Your task to perform on an android device: I'd want to apply the Uk 9 shoe size filter.
Image 0: 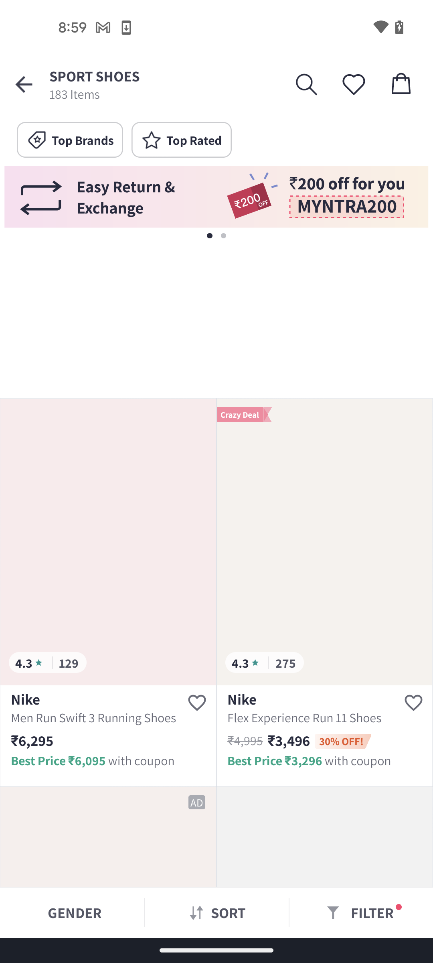
click on the filter option
Step 0: click (216, 912)
Image 1: 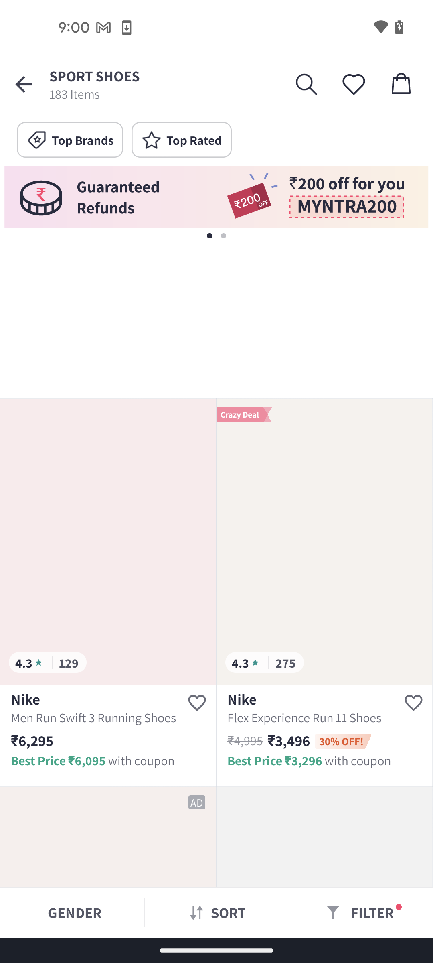
click on the filter option
Step 1: wait
Image 2: 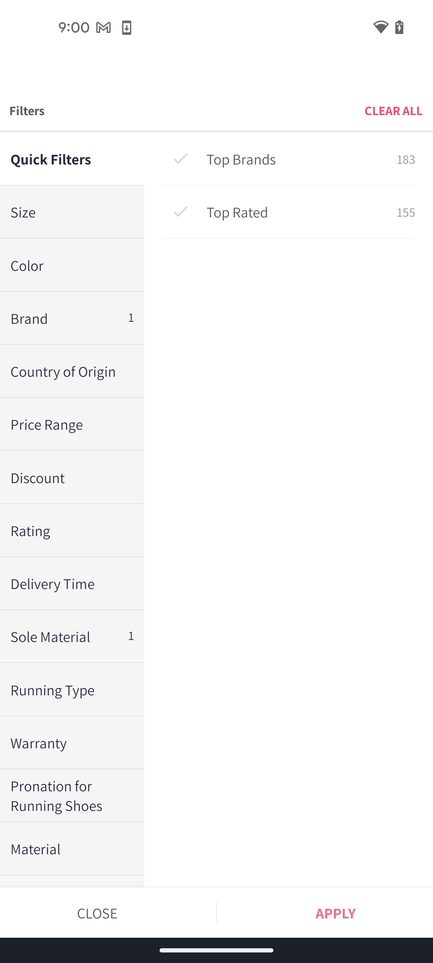
click on the Size section
Step 2: click (67, 211)
Image 3: 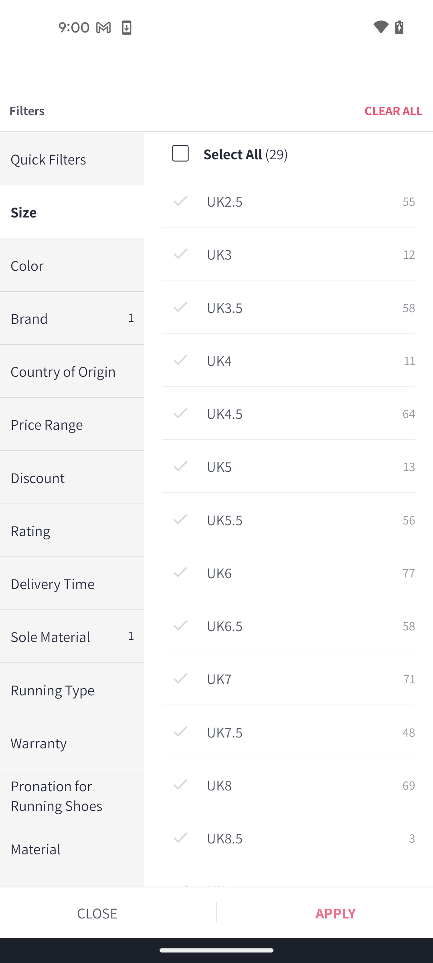
scroll down
Step 3: scroll down
Image 5: 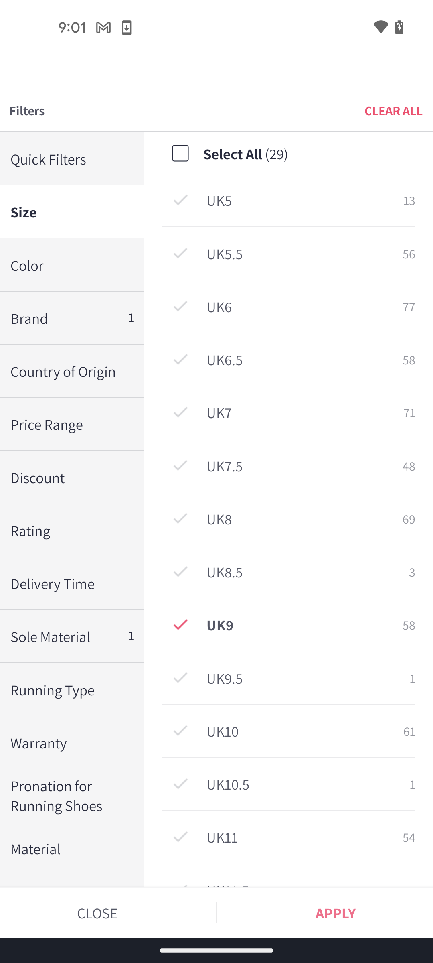
click on the apply option
Step 5: click (335, 913)